Your task to perform on an android device: In the math test app, go to statistics to view the progress.
Image 0: 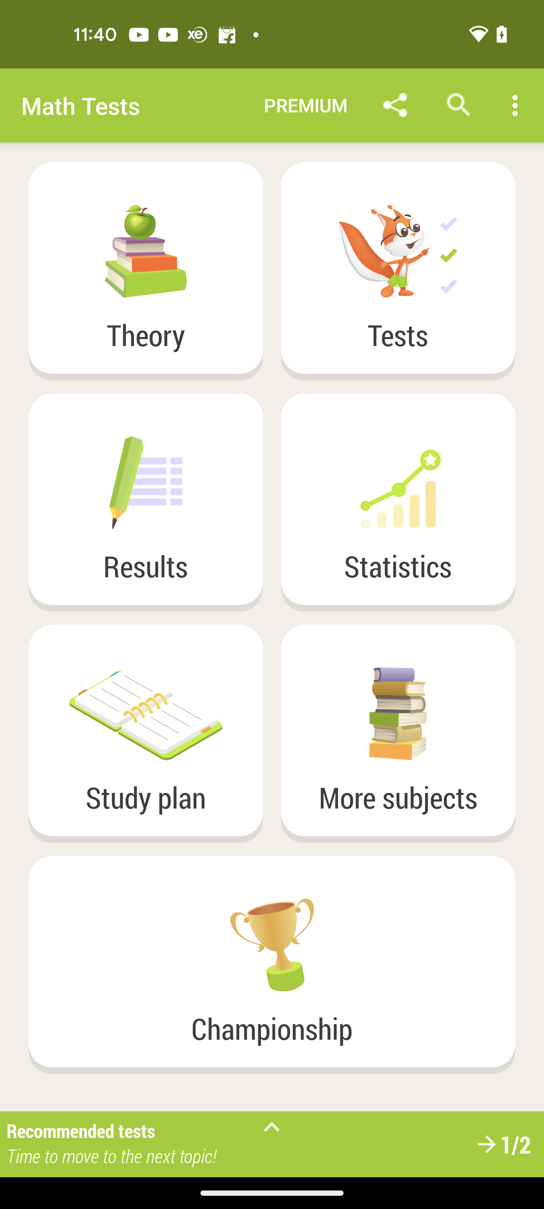
Click on the statistics to view progress .
Step 0: click (401, 490)
Image 1: 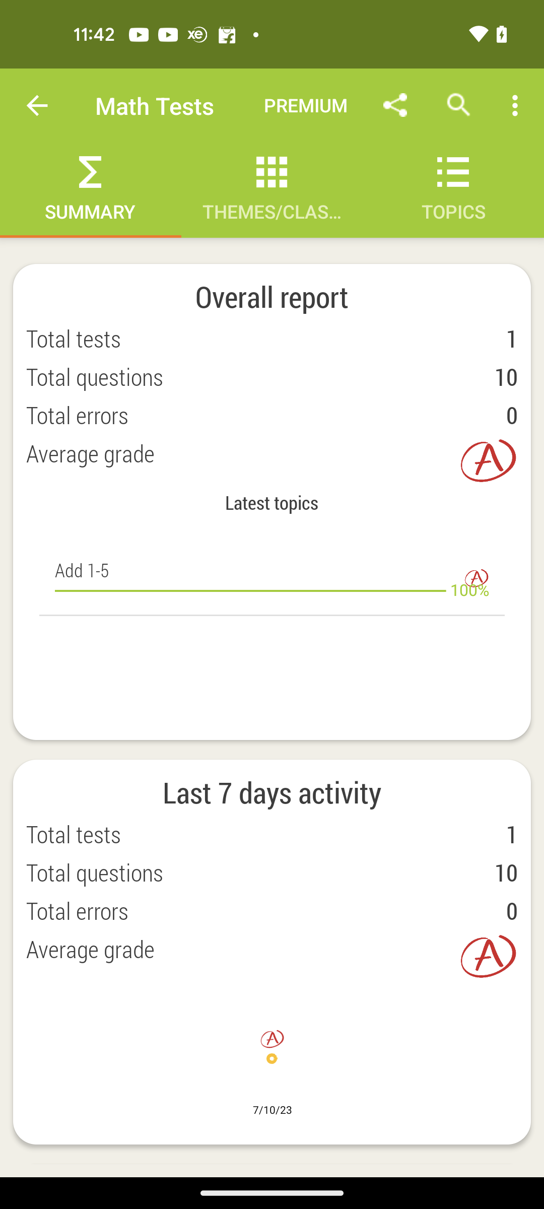
Click on themes/class button for additional data.
Step 1: click (272, 190)